Your task to perform on an android device: I want to create a group of my friends and add Amelia Miller and Natalie Larson as members of this group, so create a group chat named Old Friends and add Amelia Miller and Natalie Larson as members of this group in the Skype app.
Image 0: 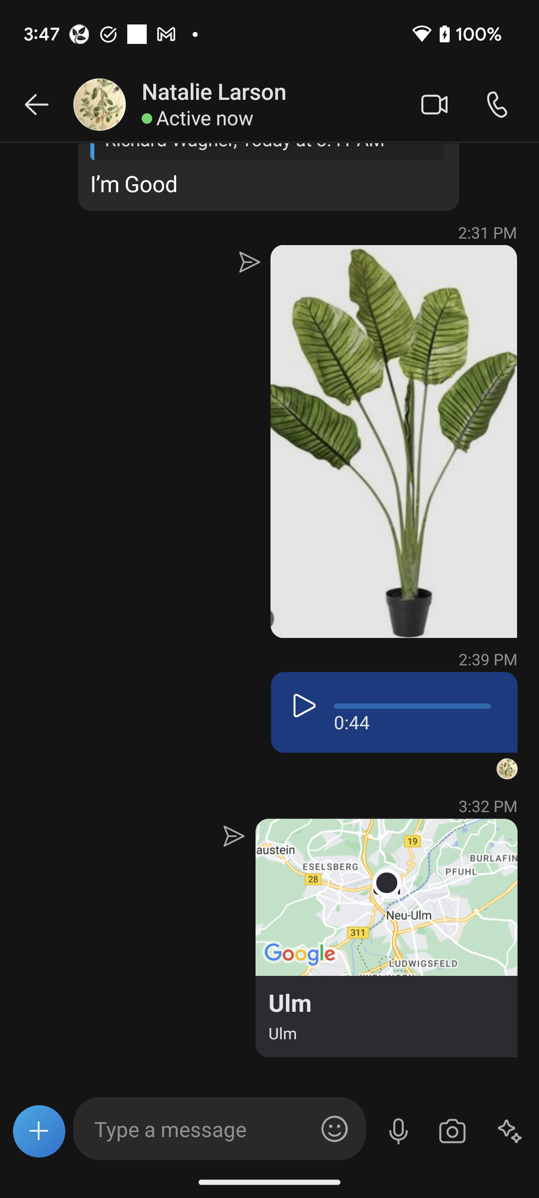
Go back to the previous page to view the create group chat option.
Step 0: press back button
Image 1: 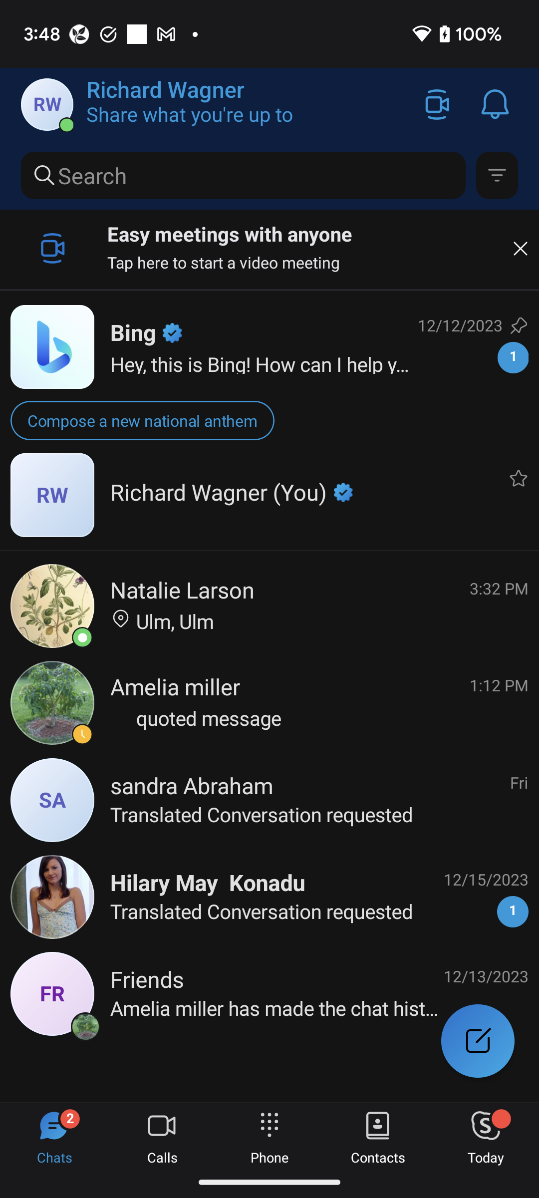
Click on the compose icon at the bottom right corner of the screen to view the create a group chat option.
Step 1: click (477, 1041)
Image 3: 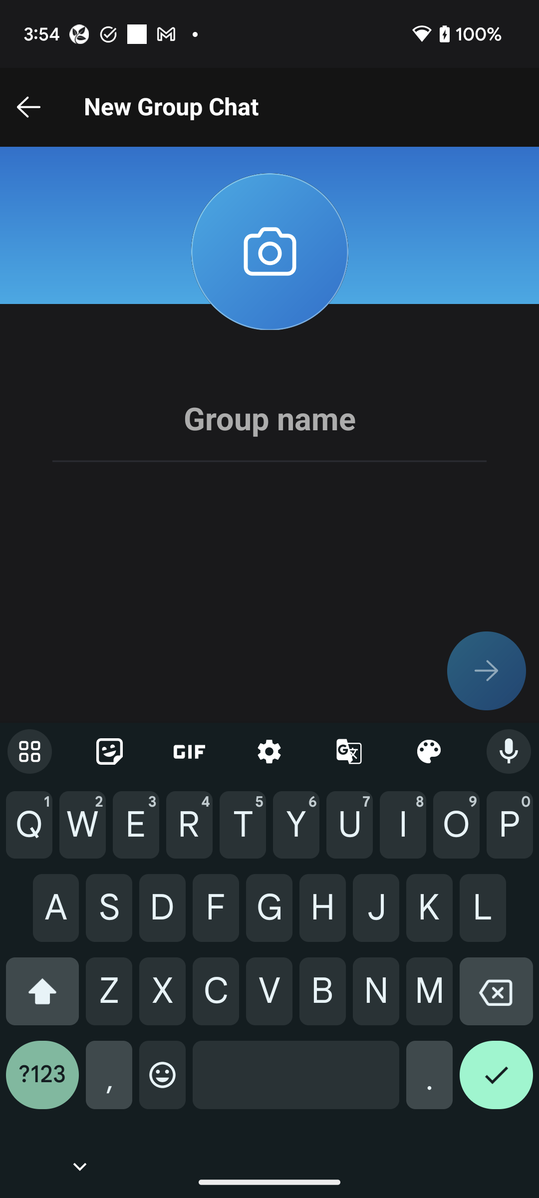
Type Old Friends in the Group name section to set the group chat name.
Step 3: type "Old Friends"
Image 4: 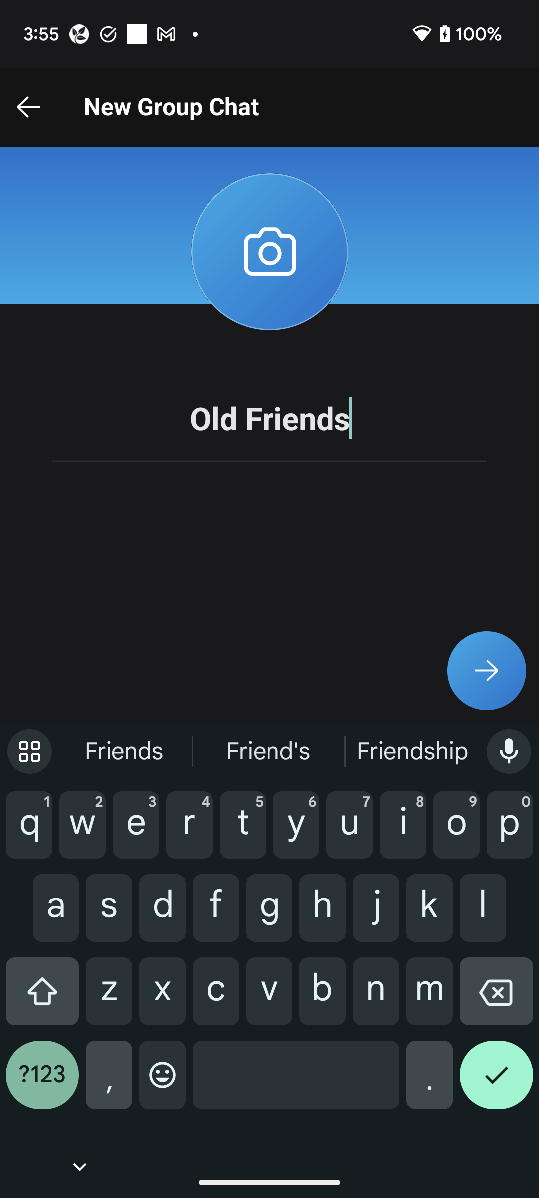
Click on the right arrow icon to add member in this group chat.
Step 4: click (486, 671)
Image 6: 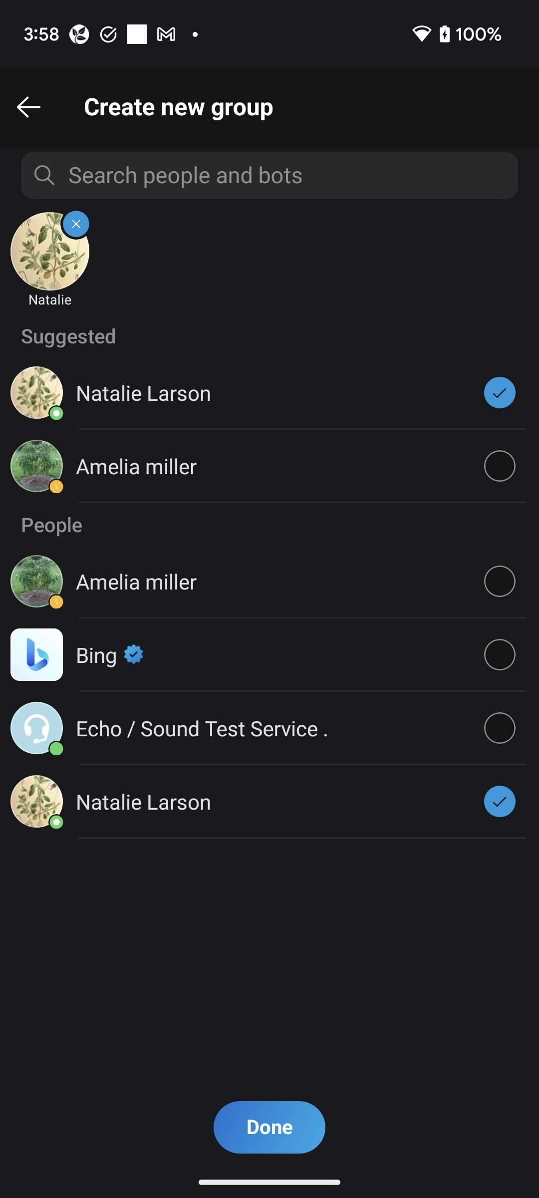
Click on the circle of Amelia miller to select her to add to this group.
Step 6: click (500, 466)
Image 7: 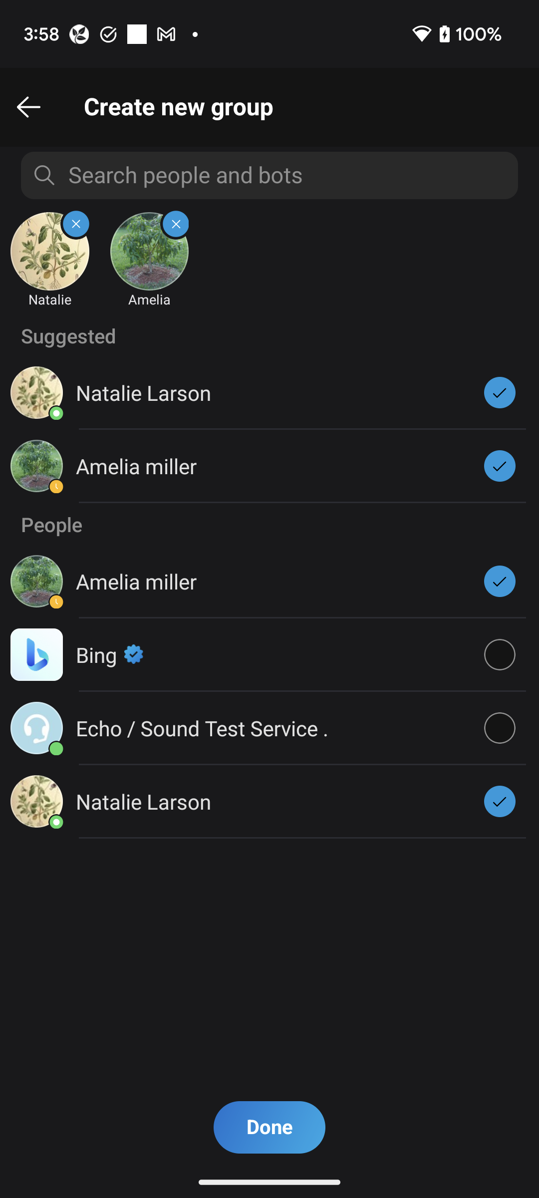
Click on the Done button to add these selected people to this group.
Step 7: click (269, 1127)
Image 8: 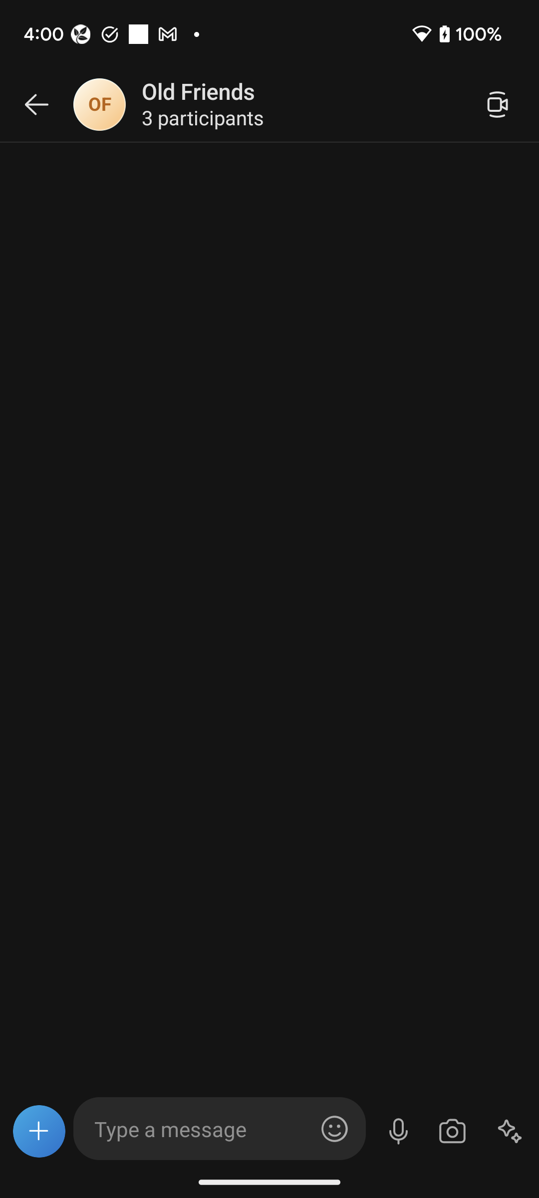
Click on the Done button to add these selected people to this group.
Step 8: wait